Your task to perform on an android device: If I need any other videos in the future I would like to subscribe to BodyRock TV channel so I will get a notification
Image 0: 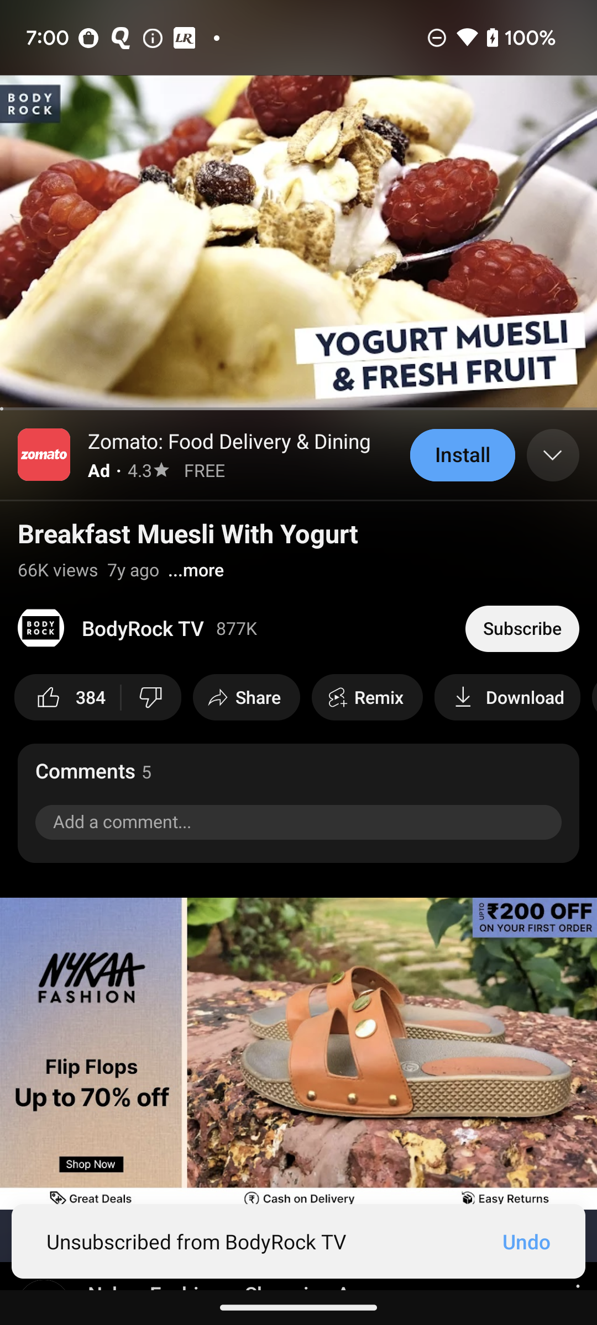
Click on the Subscribe button at the right of the screen
Step 0: click (522, 628)